Your task to perform on an android device: "Unread the school annual function mail in the gmail app since I accidentally saw it without viewing the required mail text. "
Image 0: 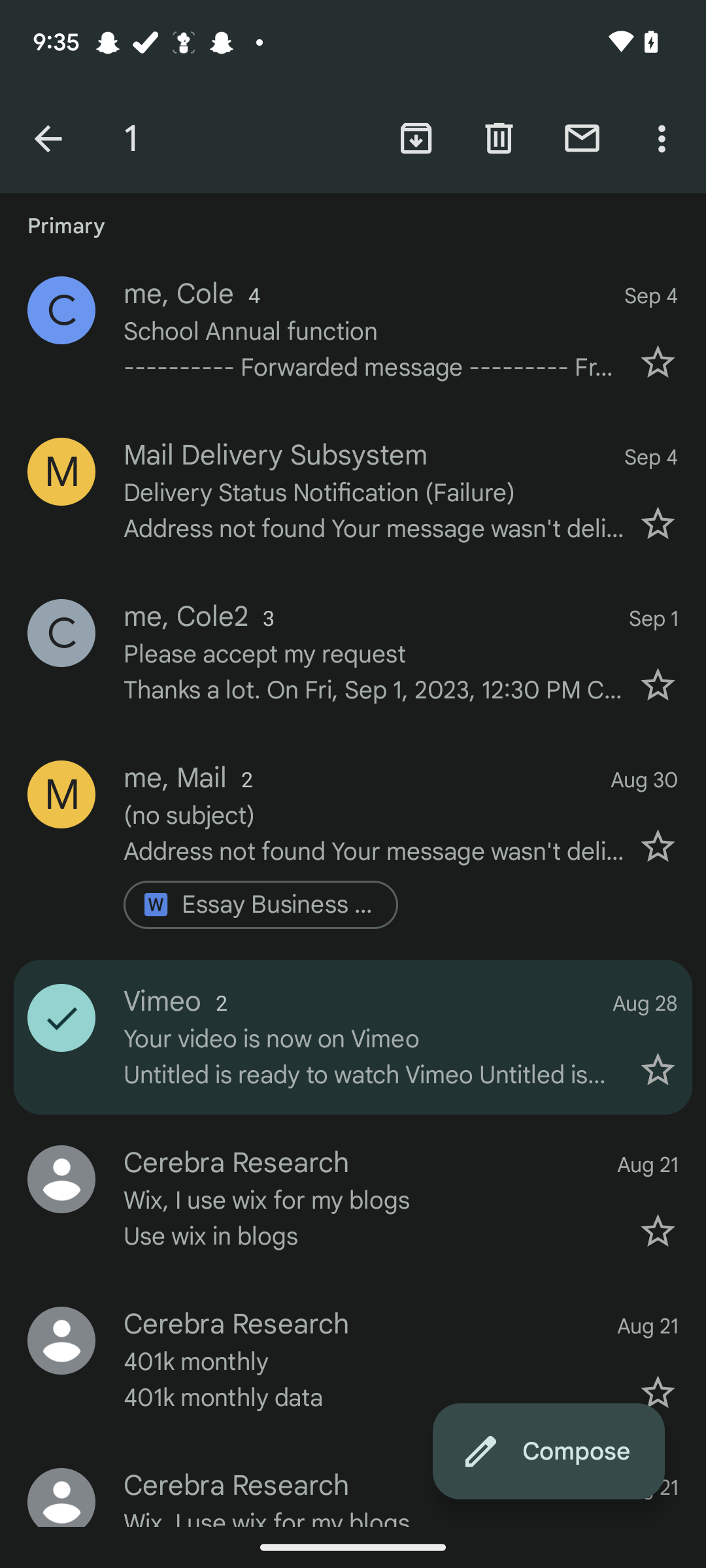
Click on the back arrow icon at the top left corner of the screen
Step 0: click (48, 139)
Image 1: 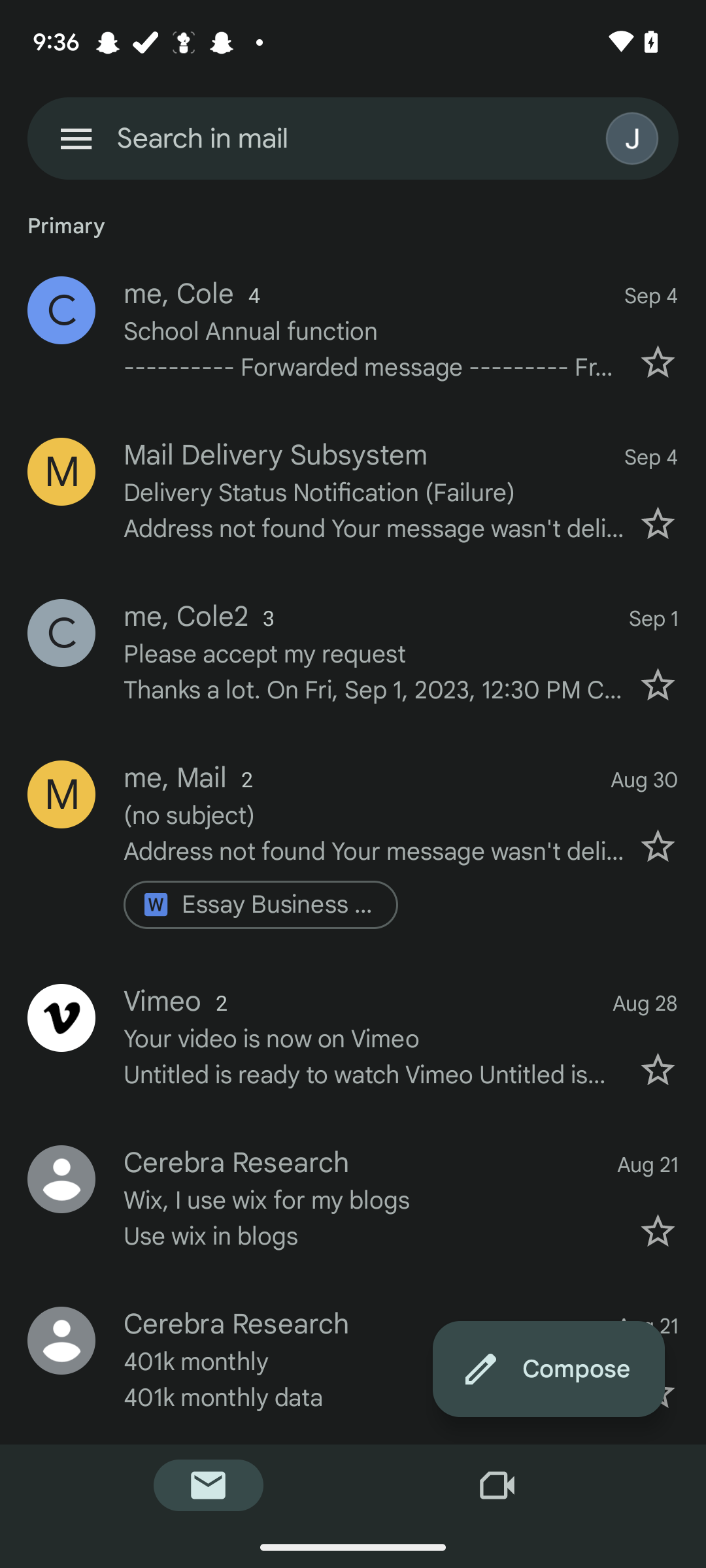
Click on the first mail profile icon
Step 1: click (353, 329)
Image 2: 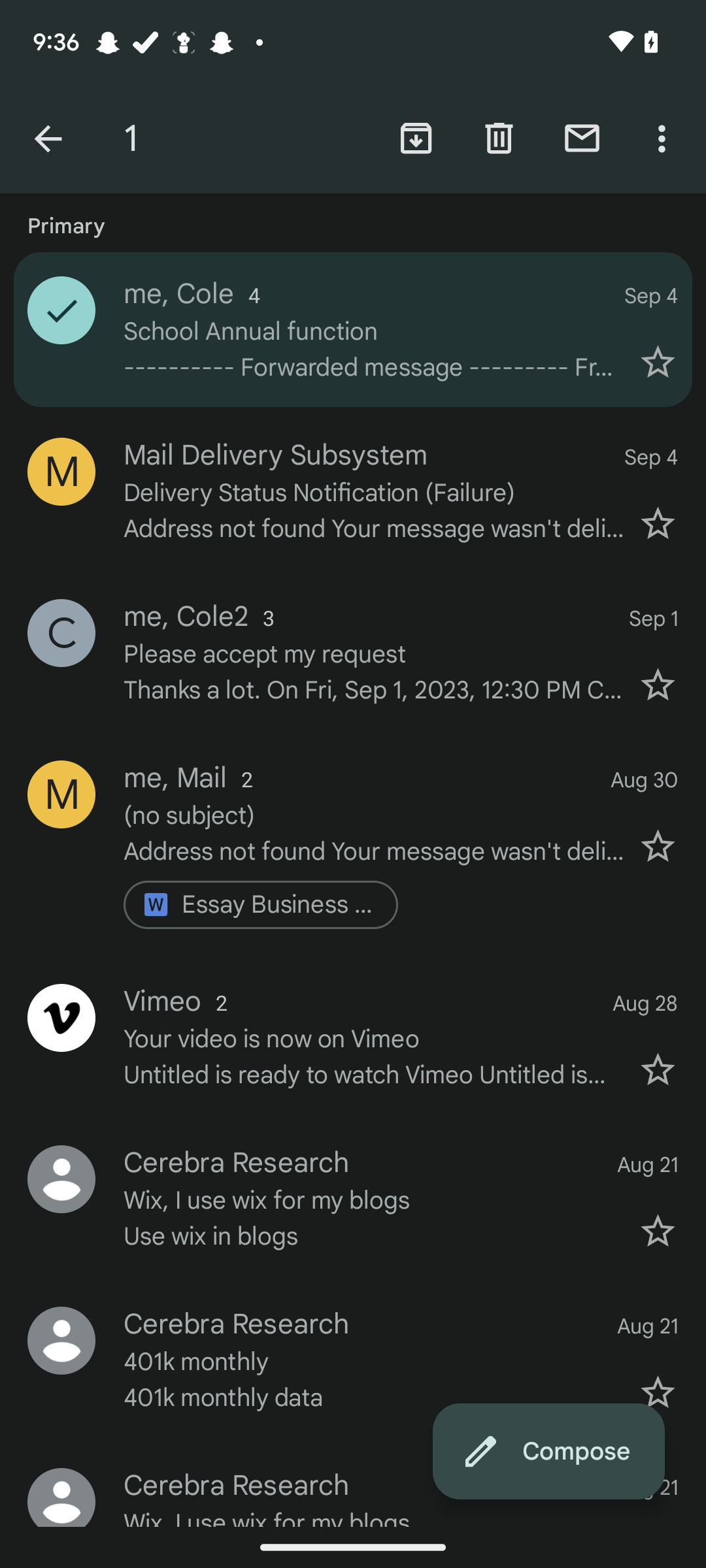
Click on the mail icon at the top of the screen
Step 2: click (582, 139)